Your task to perform on an android device: I would like to increase the brightness by fifteen because it is currently very low.
Image 0: 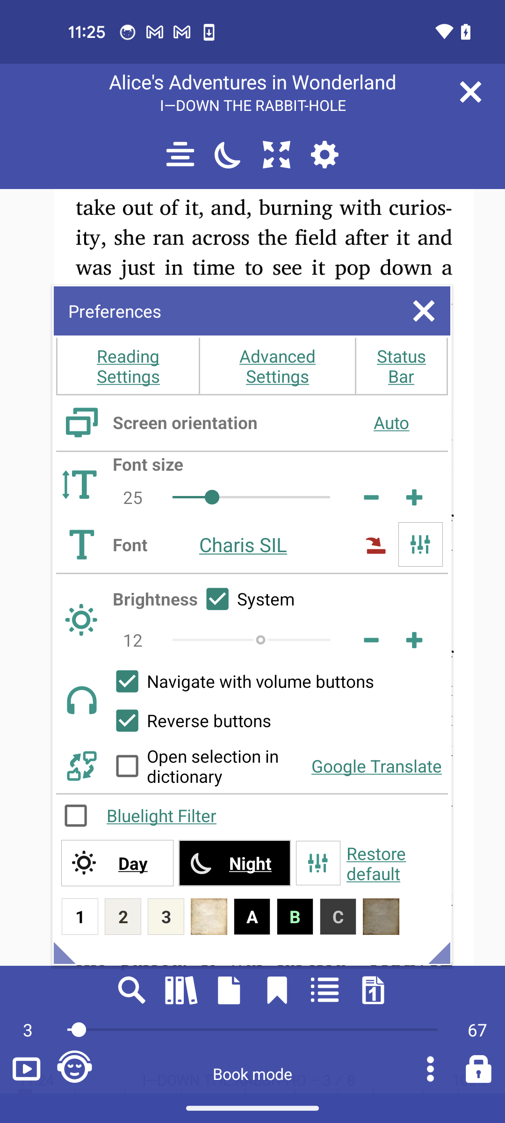
Uncheck the square box of brightness
Step 0: click (246, 598)
Image 1: 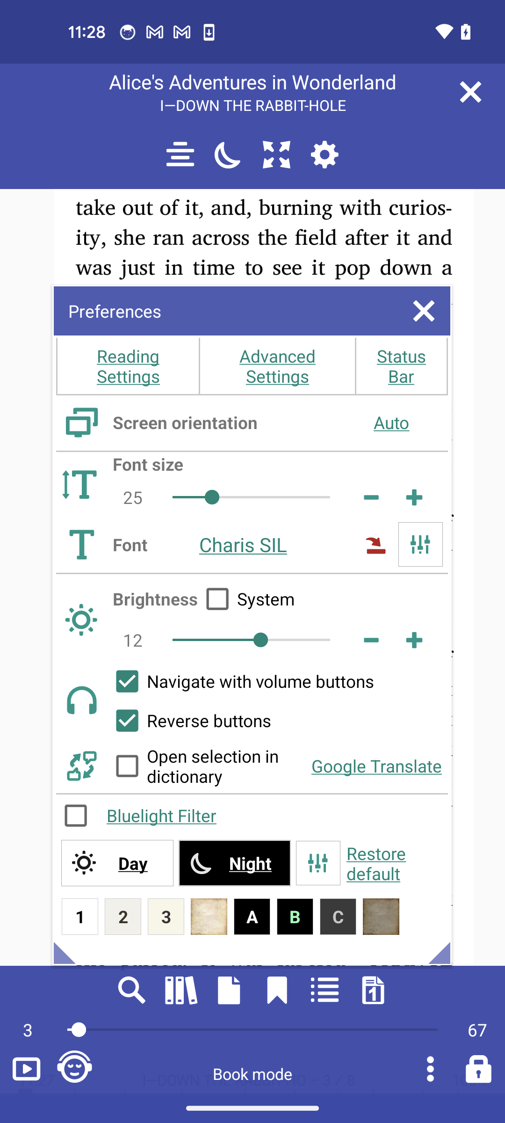
Tap on the plus icon of the brightness
Step 1: click (414, 640)
Image 2: 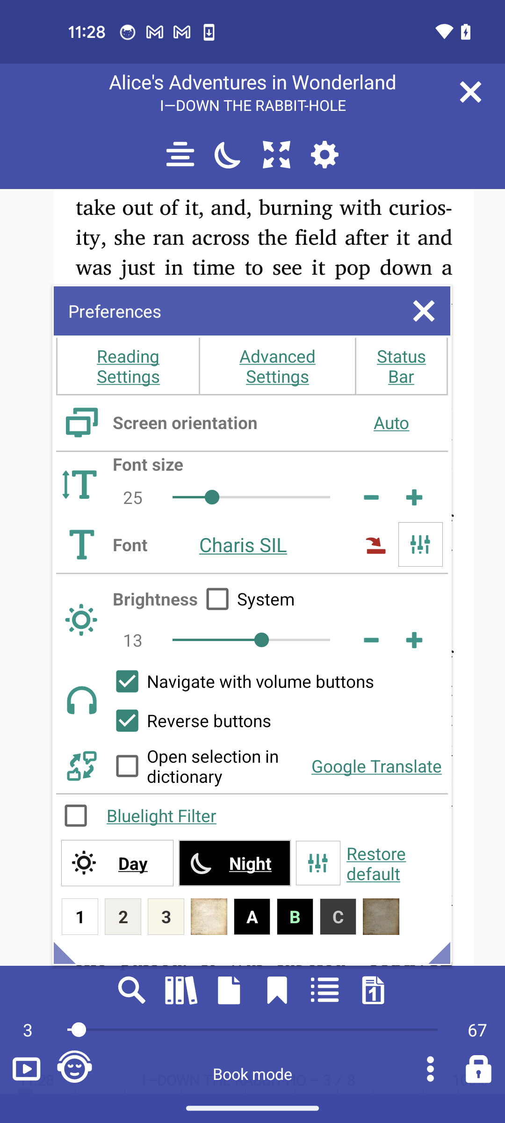
Tap on the plus icon of the brightness
Step 2: click (414, 640)
Image 3: 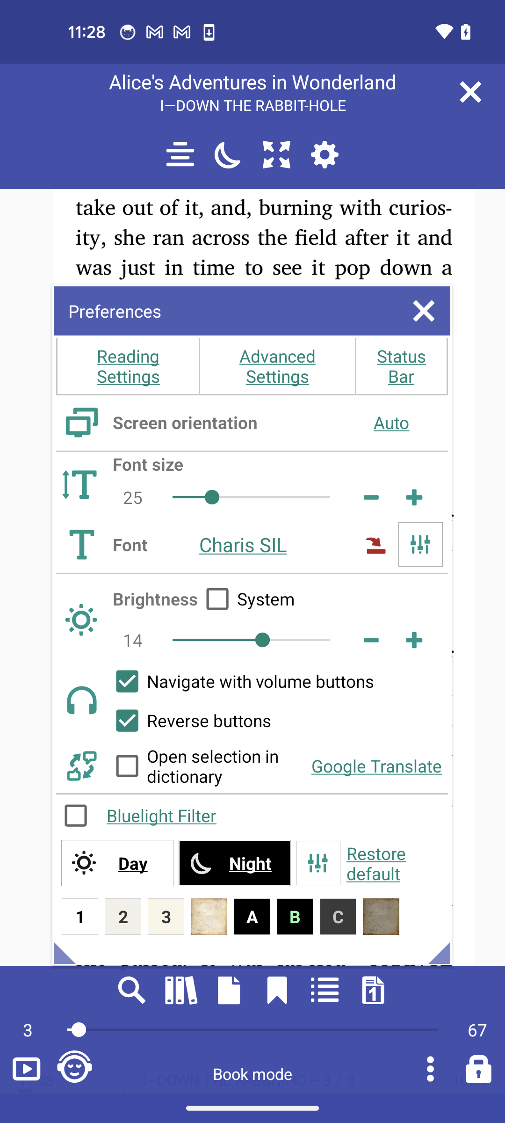
Tap on the plus icon of the brightness
Step 3: click (414, 640)